Your task to perform on an android device: In the PlantIn app, I want to get an inspiration article for "How to grow Green Beans".
Image 1: 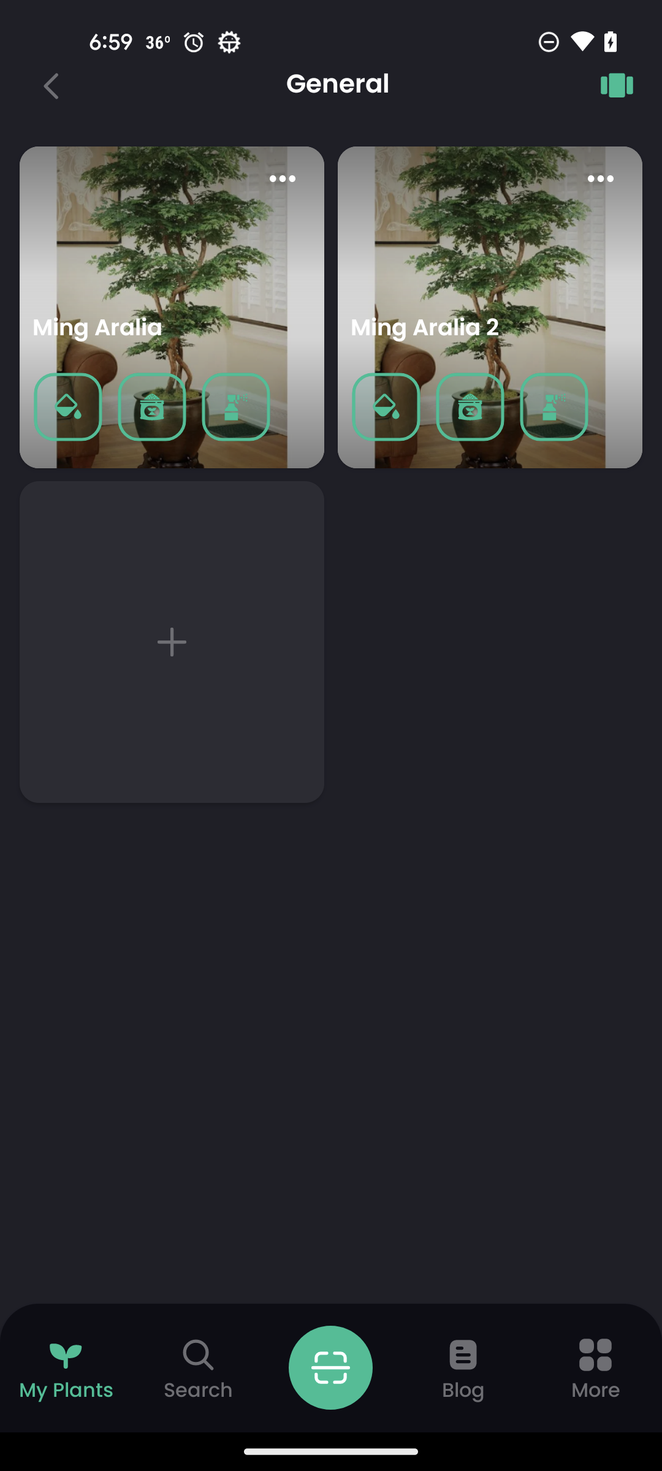
Click on the Blog tab
Step 1: click (463, 1367)
Image 2: 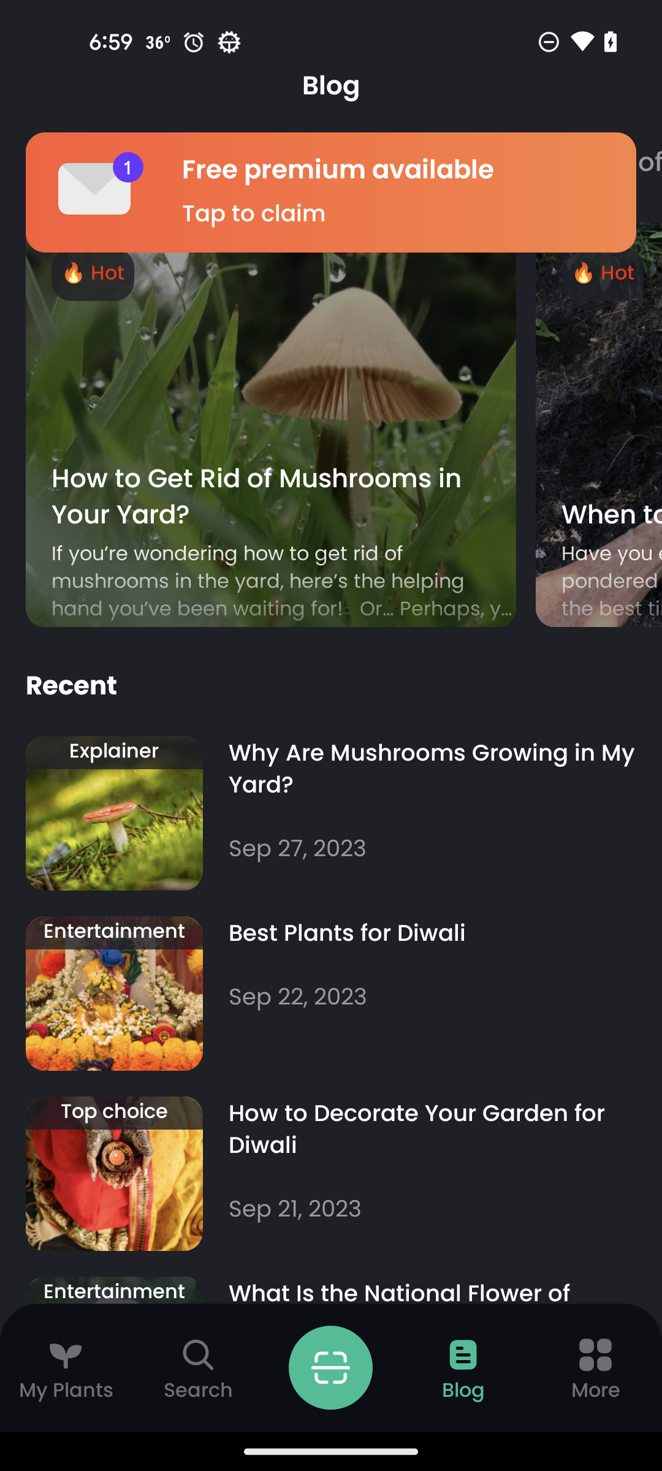
Swipe up
Step 2: scroll down
Image 3: 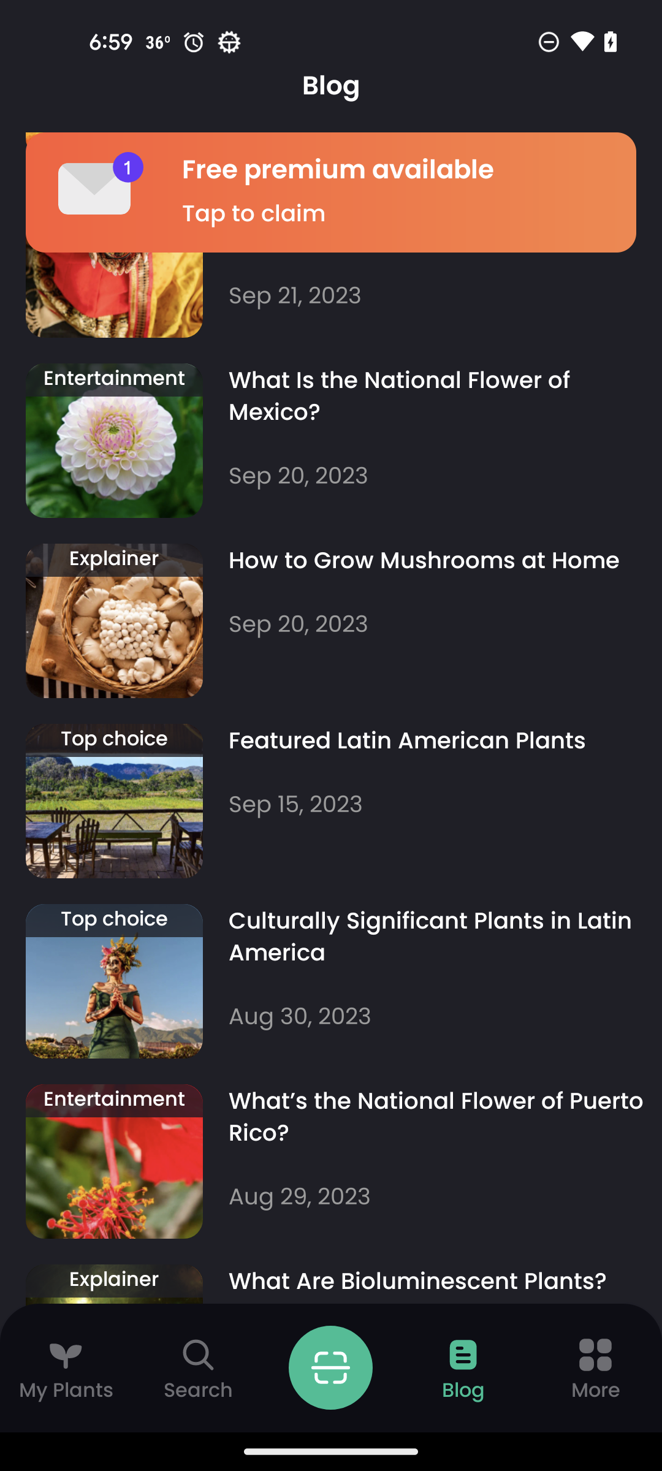
Swipe up
Step 3: scroll down
Image 4: 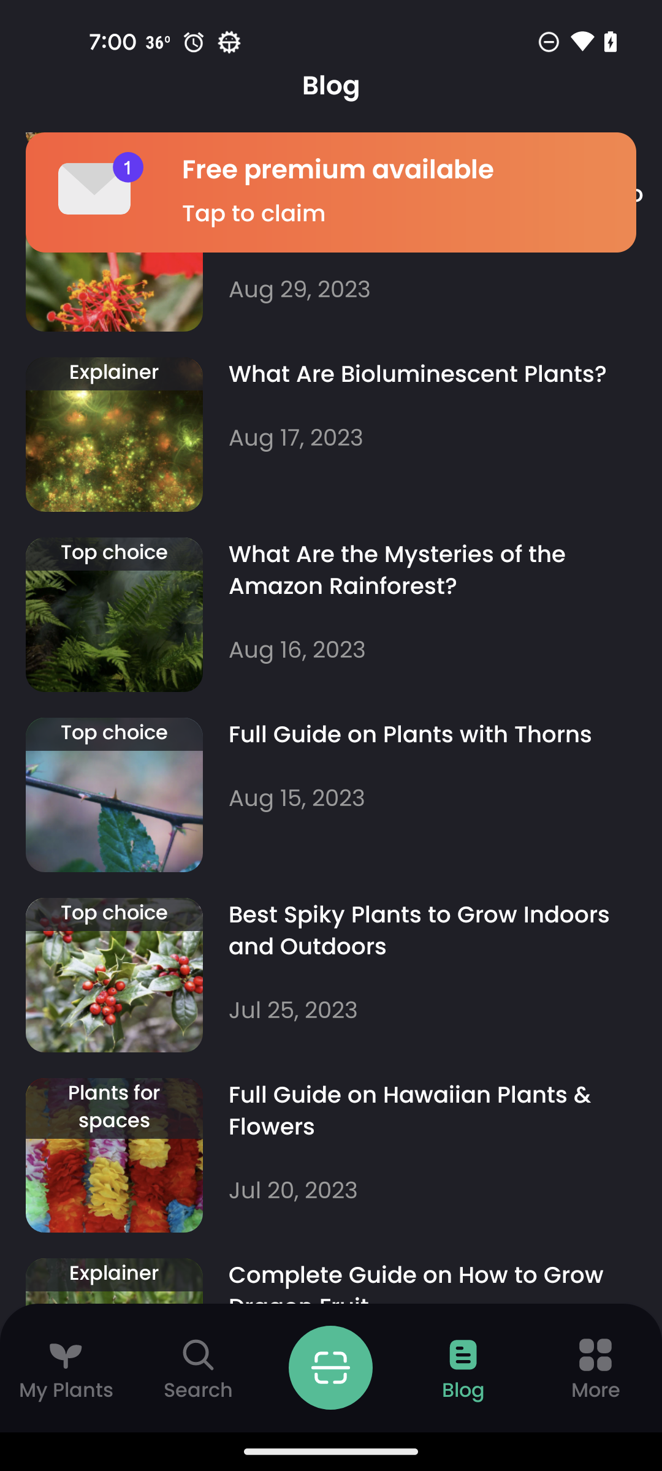
Swipe up
Step 4: scroll down
Image 7: 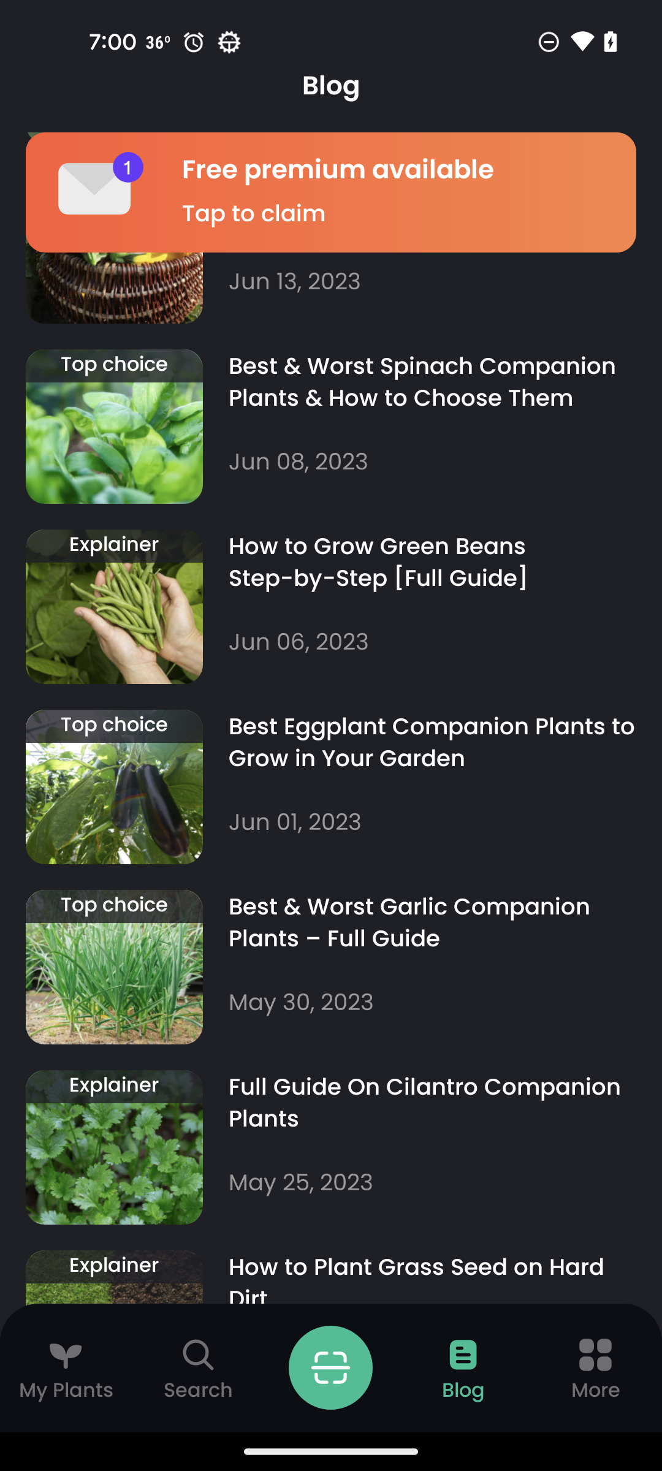
Click on the How to grow Green Beans
Step 7: click (438, 564)
Image 9: 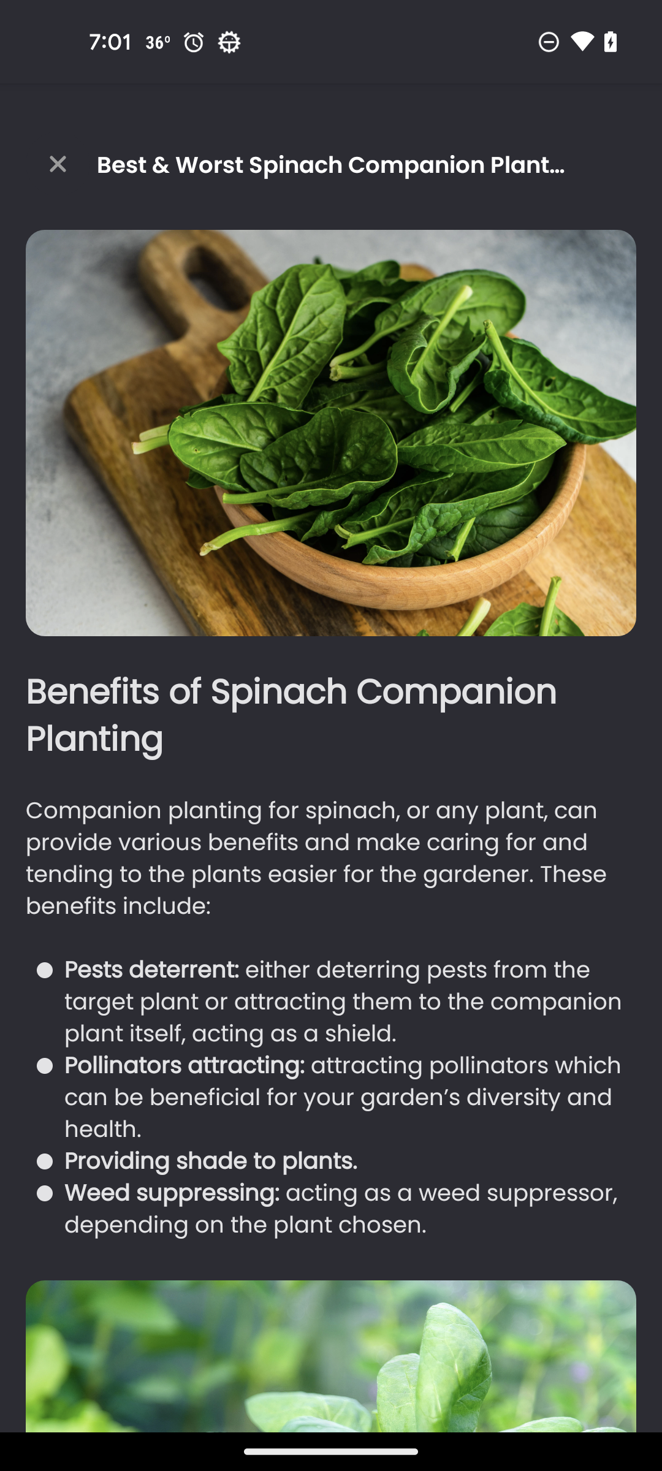
Swipe up
Step 9: scroll down
Image 10: 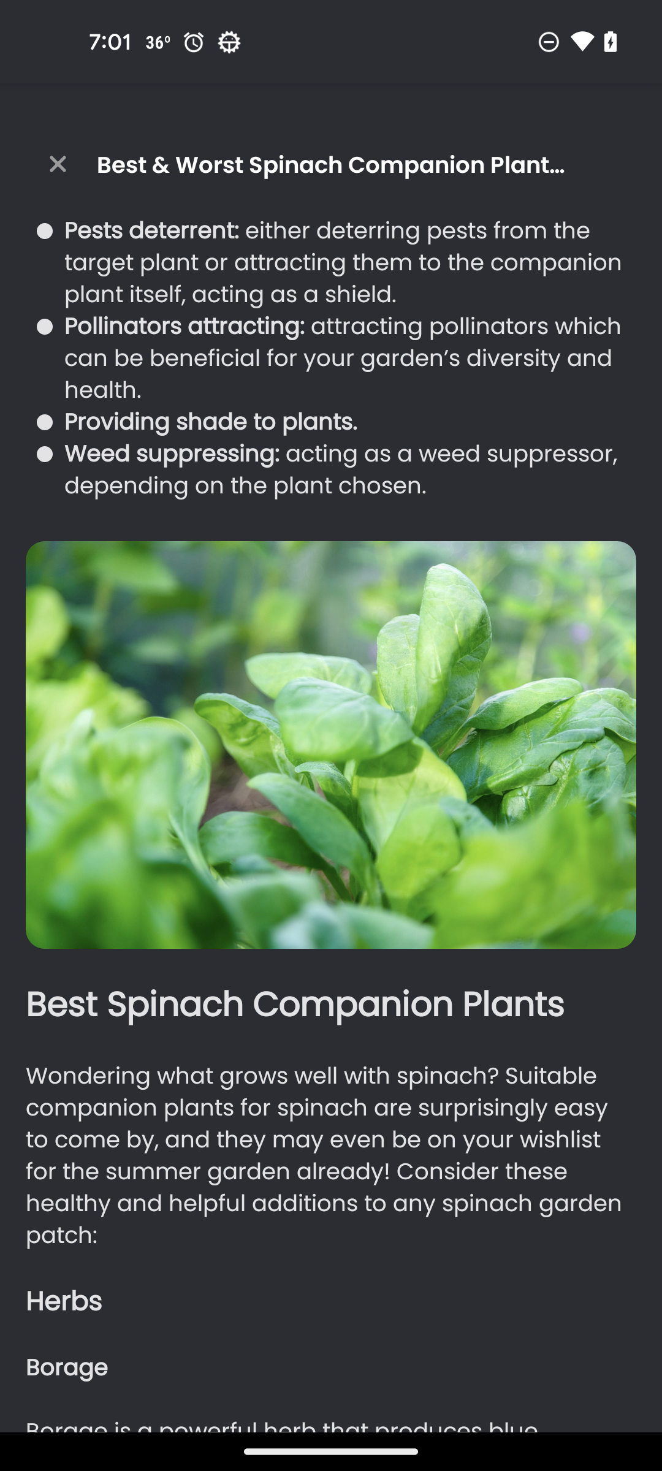
Swipe up
Step 10: scroll down